Your task to perform on an android device: I'd like to compare the Portronics Toad 13:2.4GHZ wireless mouse to other similar items in the Snapdeal app.
Image 0: 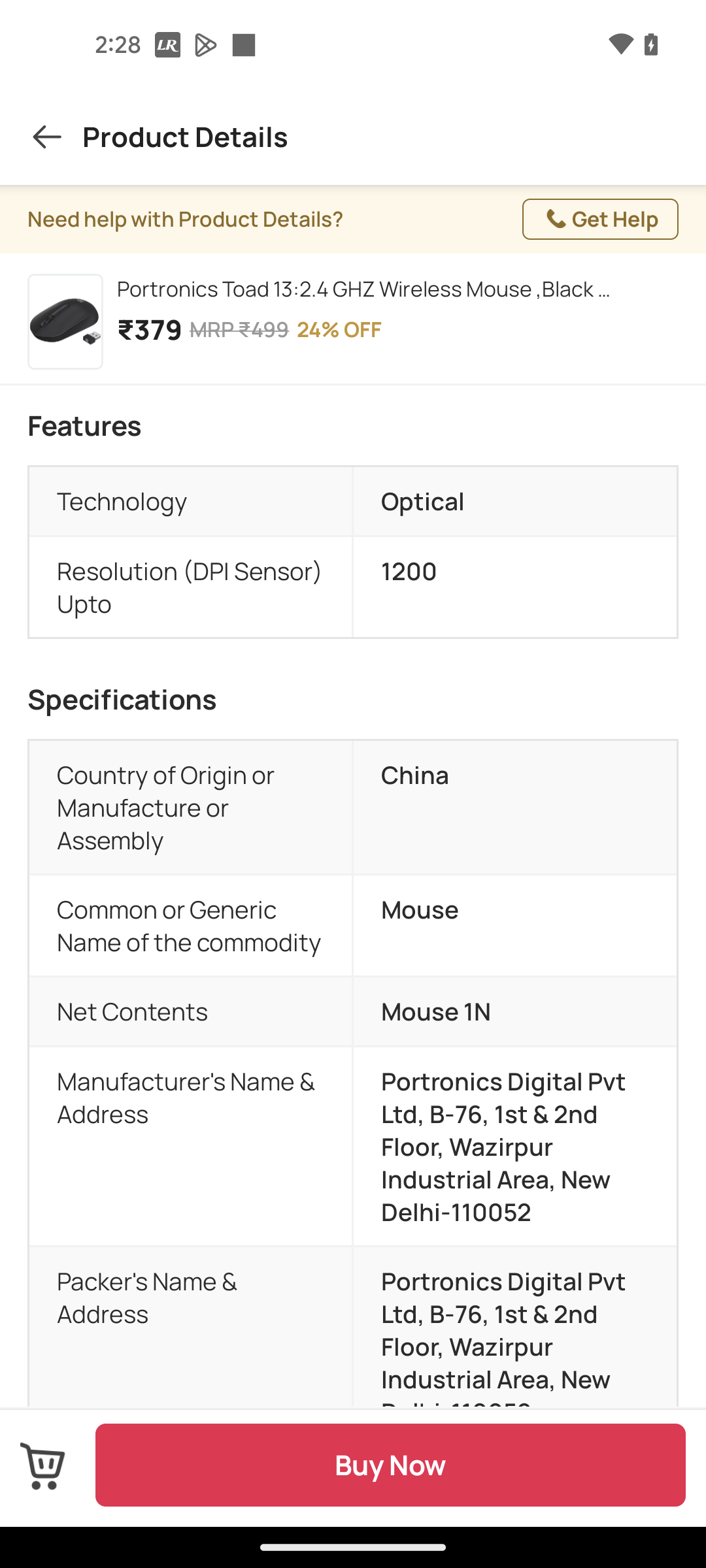
Go back to the previous screen
Step 0: press back button
Image 1: 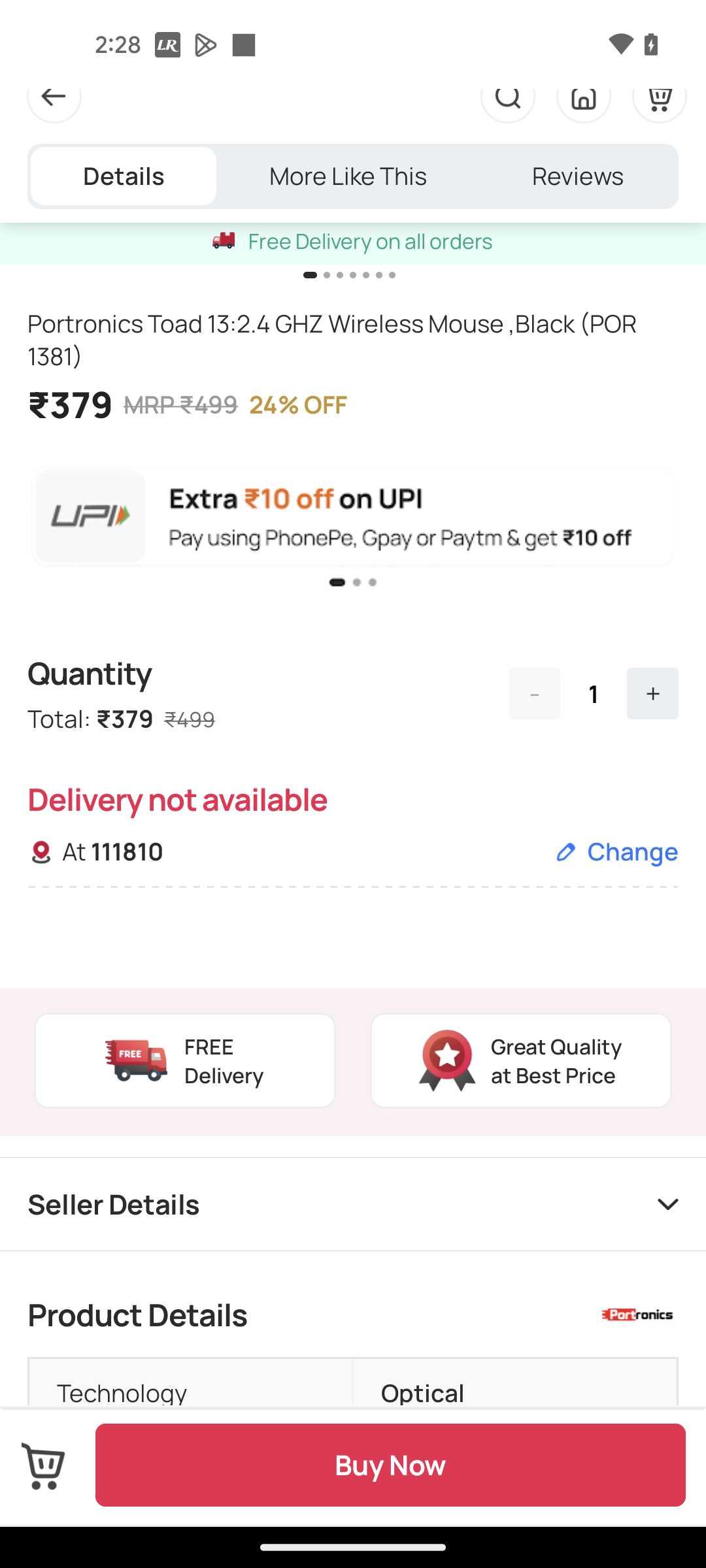
Swipe up to view similar mouse
Step 1: scroll down
Image 2: 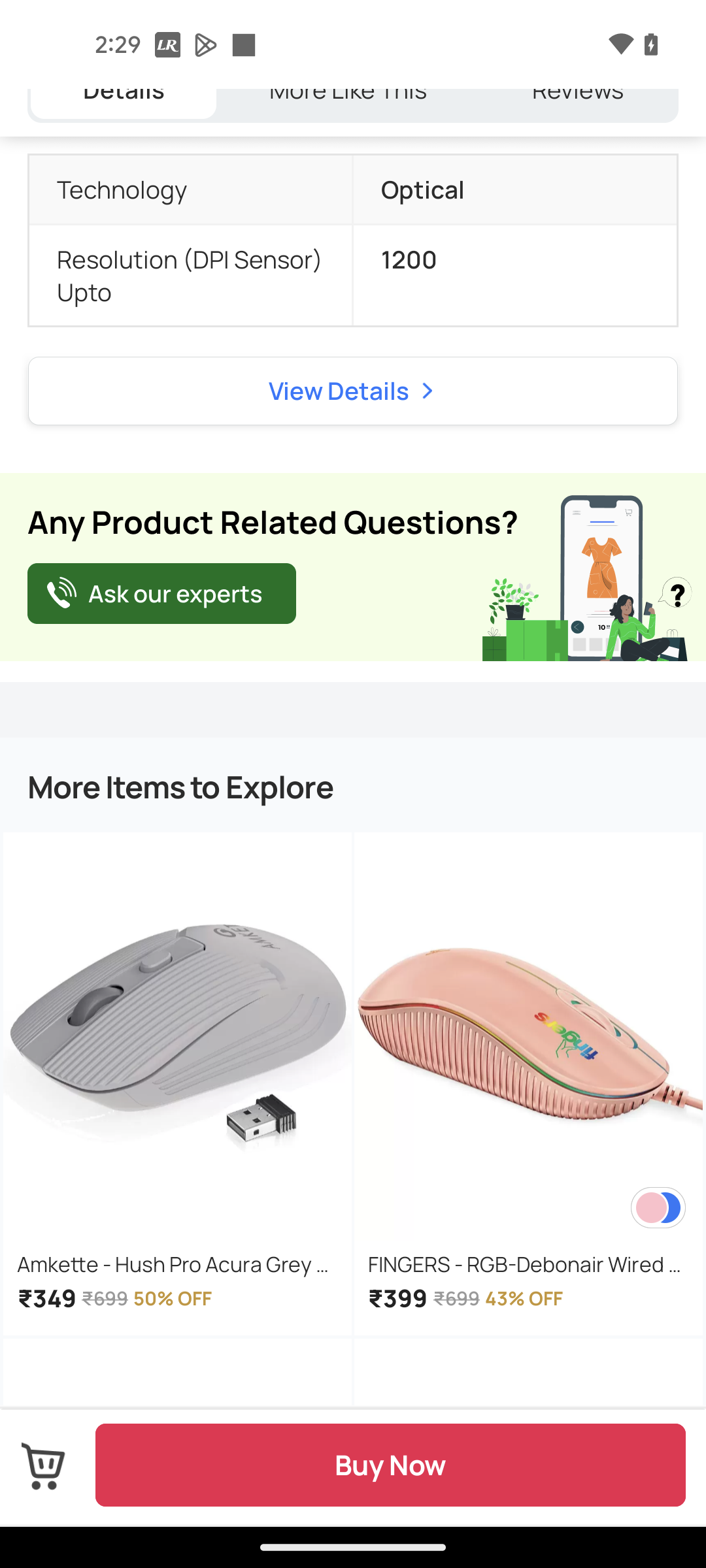
Swipe up to view similar mouse
Step 2: scroll down
Image 3: 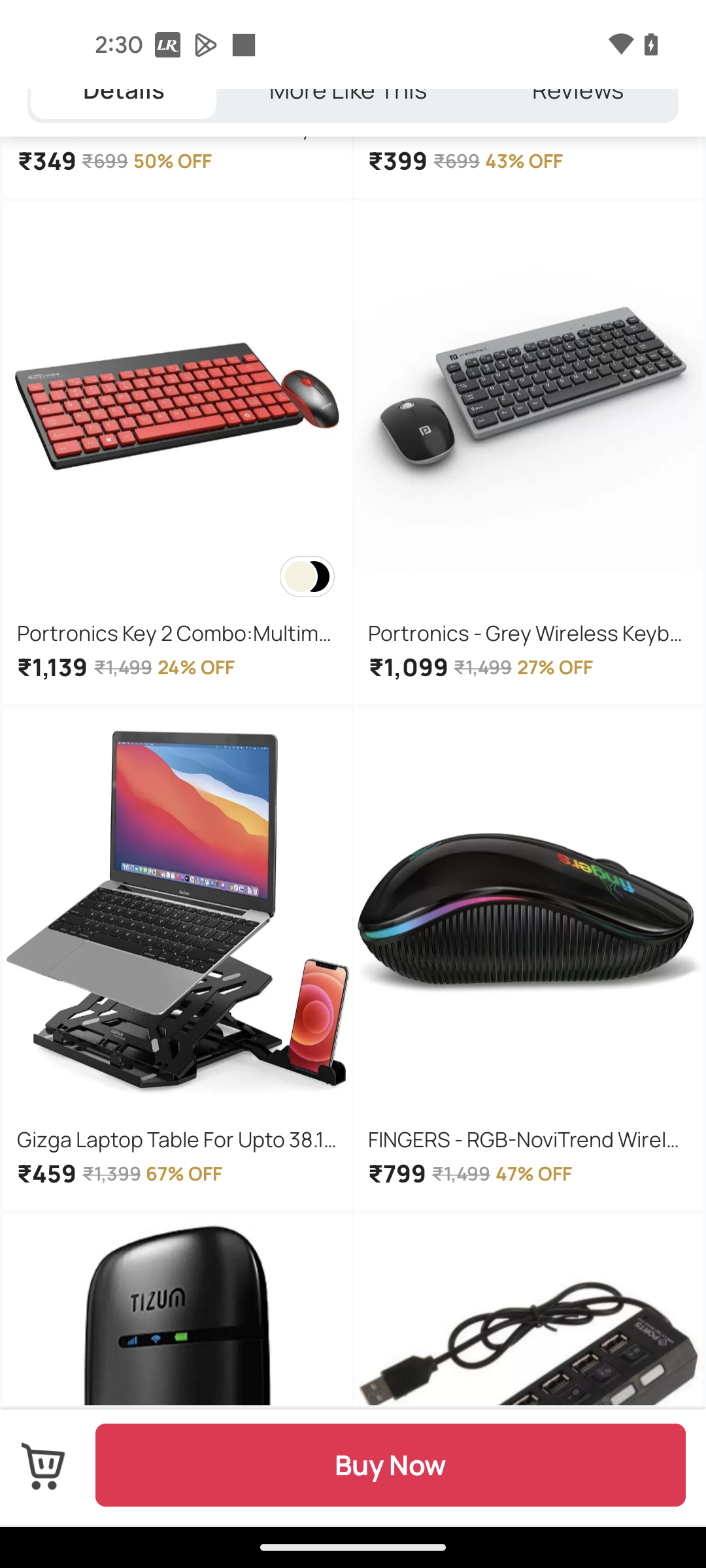
Swipe up to view similar mouse
Step 3: scroll down
Image 4: 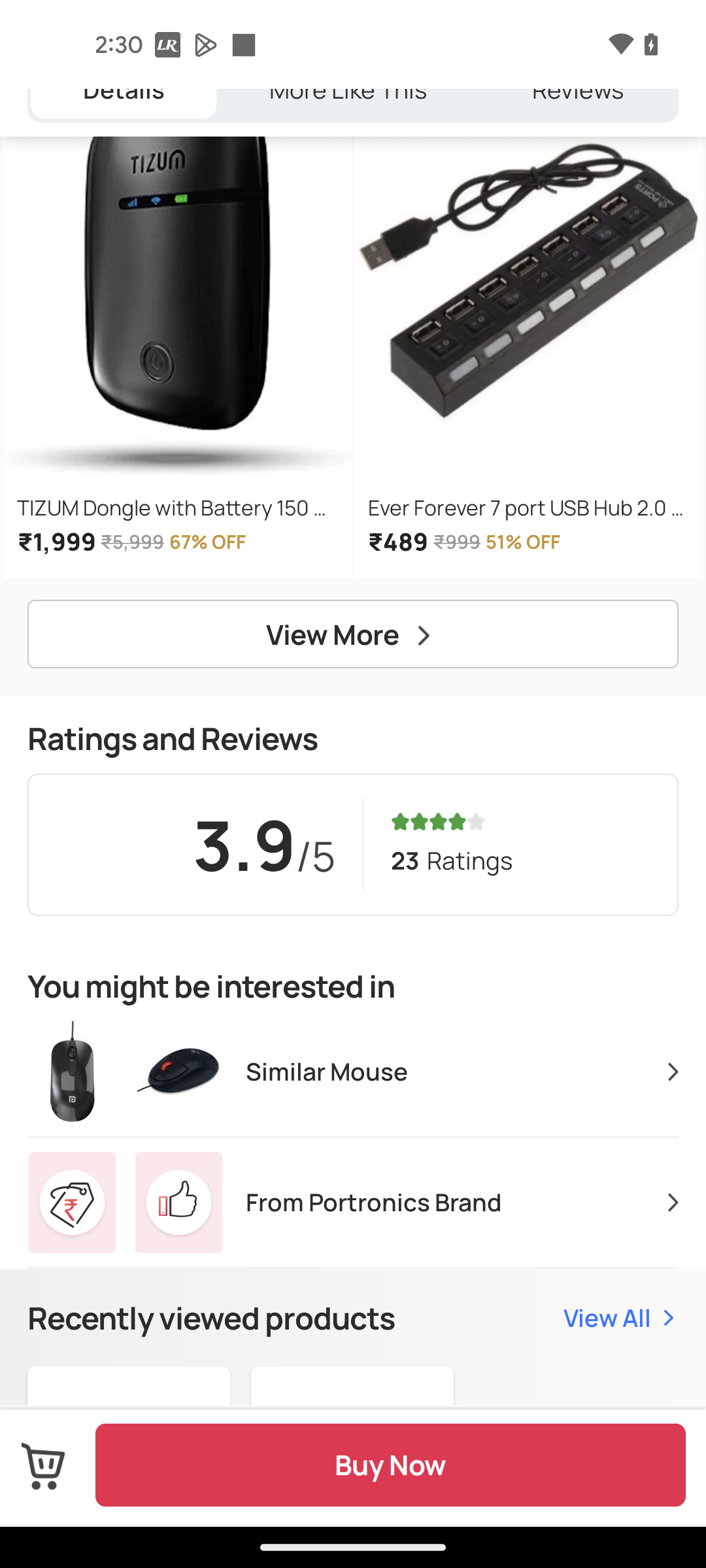
Click on Similar Mouse
Step 4: click (326, 1071)